Your task to perform on an android device: Before ordering oats from the Flipkart app, I want to know about the ingredients that are used in oats, so view the details of "saffola classic masala oats” for me.
Image 0: 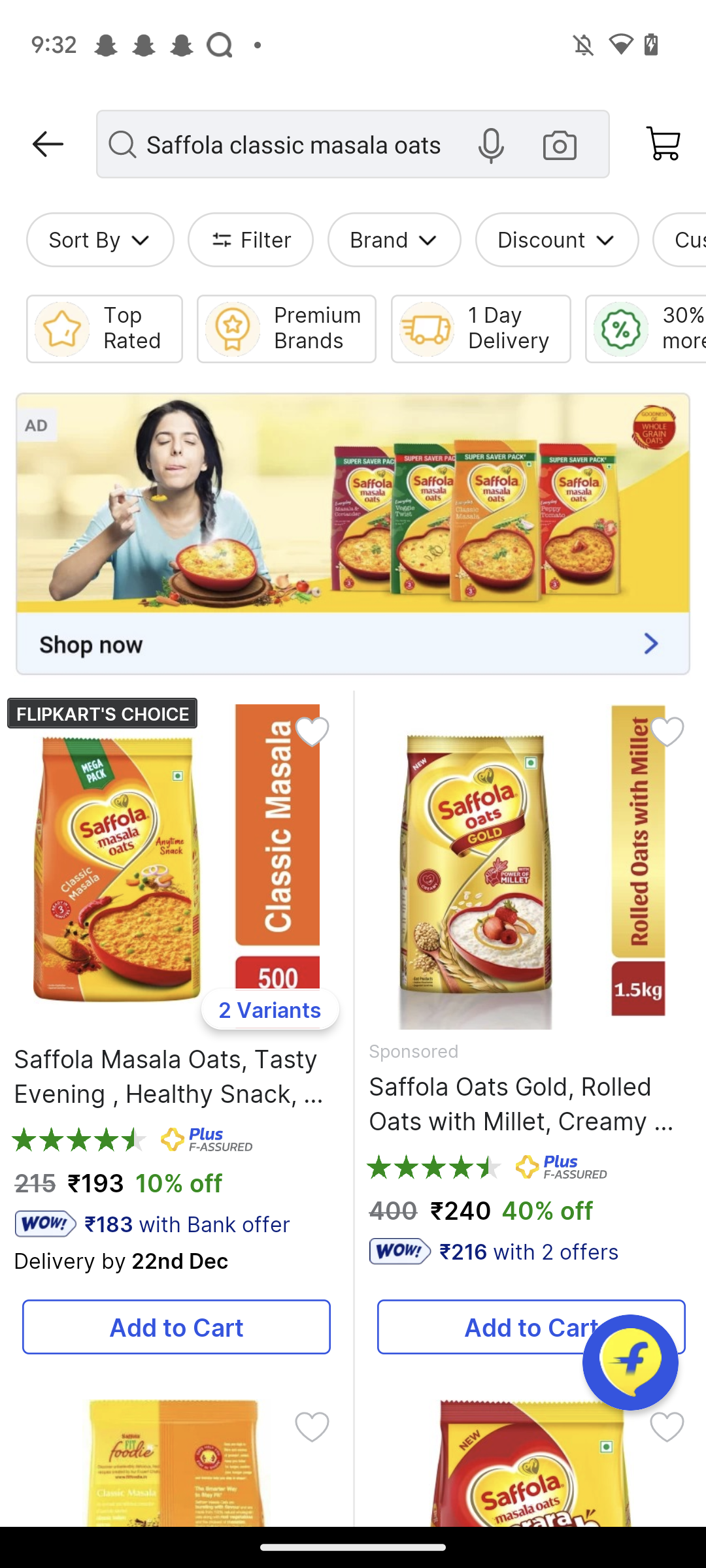
Click on the image of Saffola Classic Masala oats.
Step 0: click (237, 893)
Image 1: 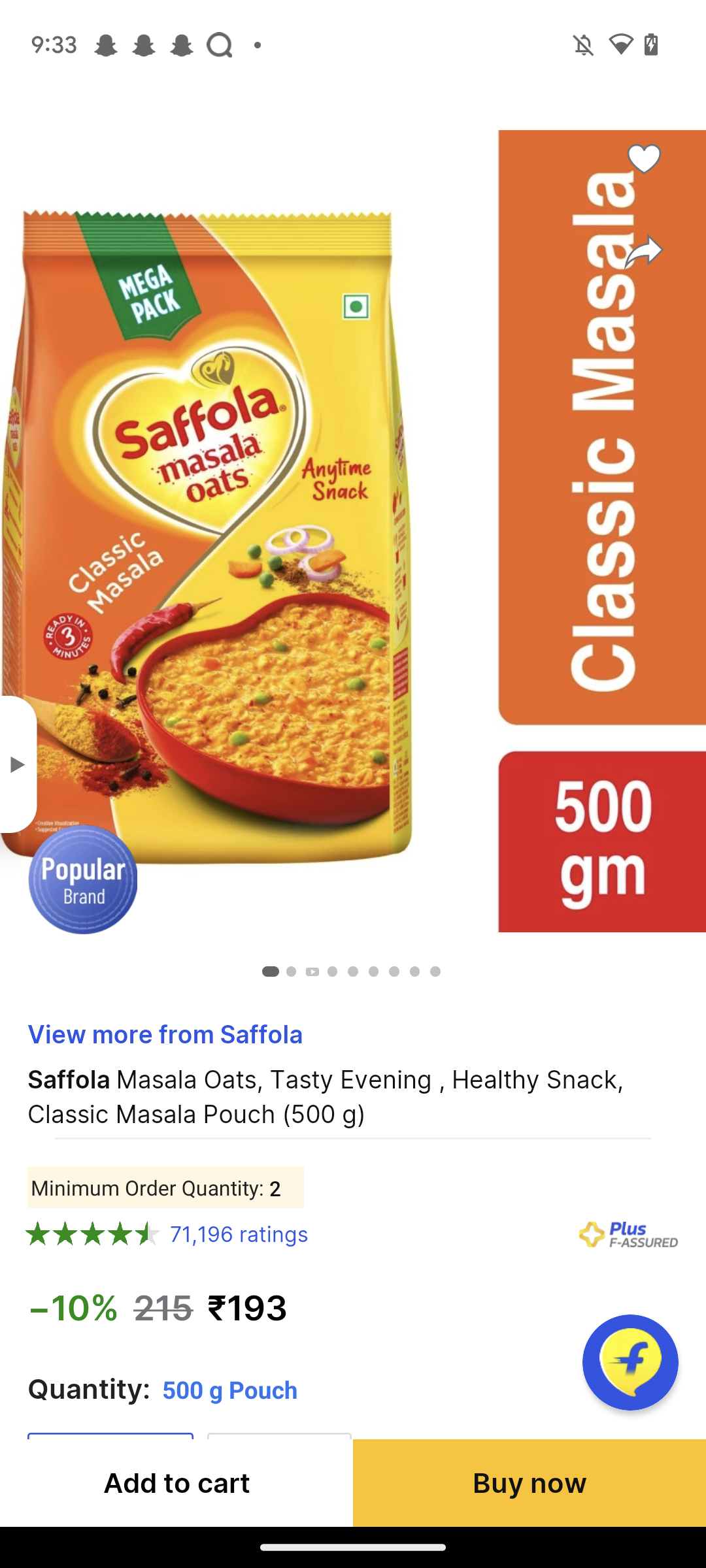
Scroll up
Step 1: scroll down
Image 2: 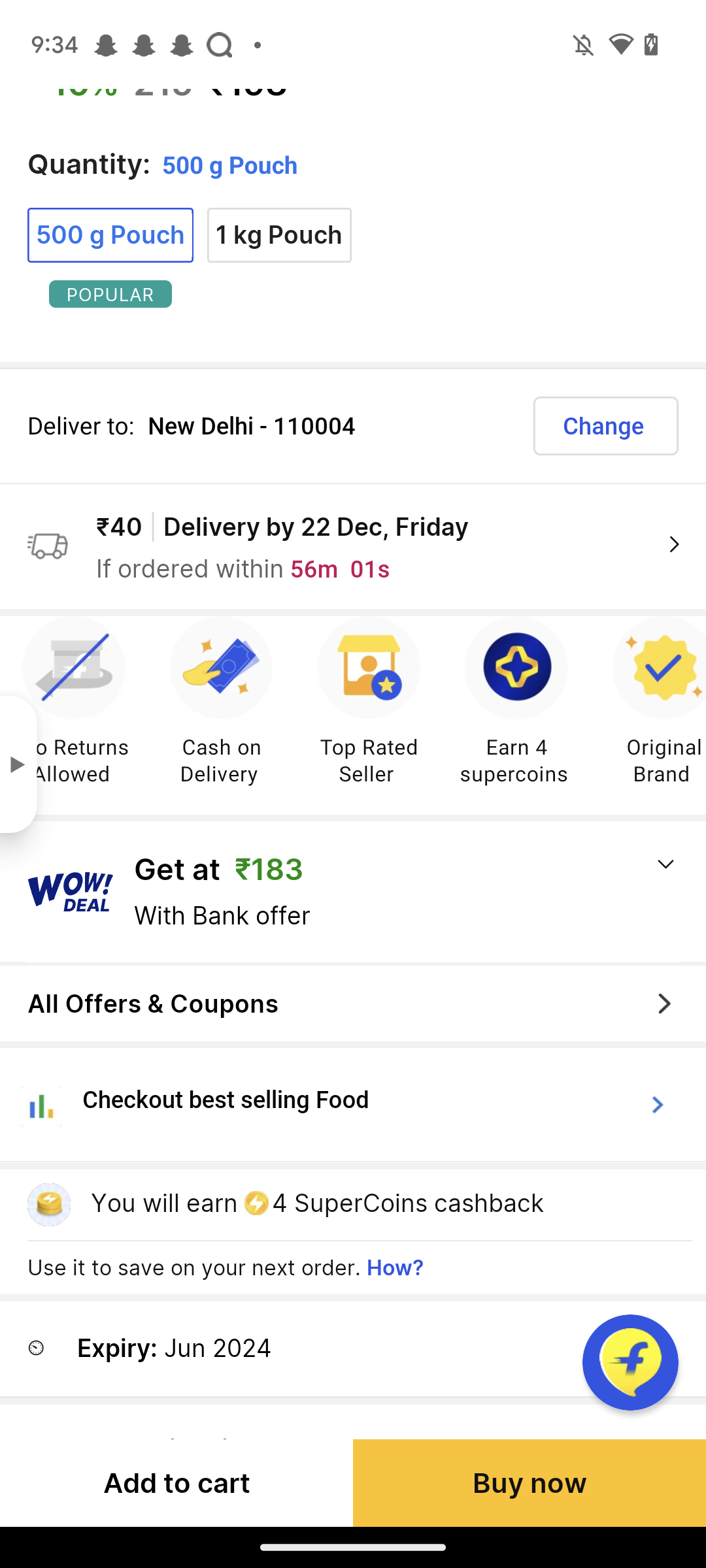
Scroll up
Step 2: scroll down
Image 3: 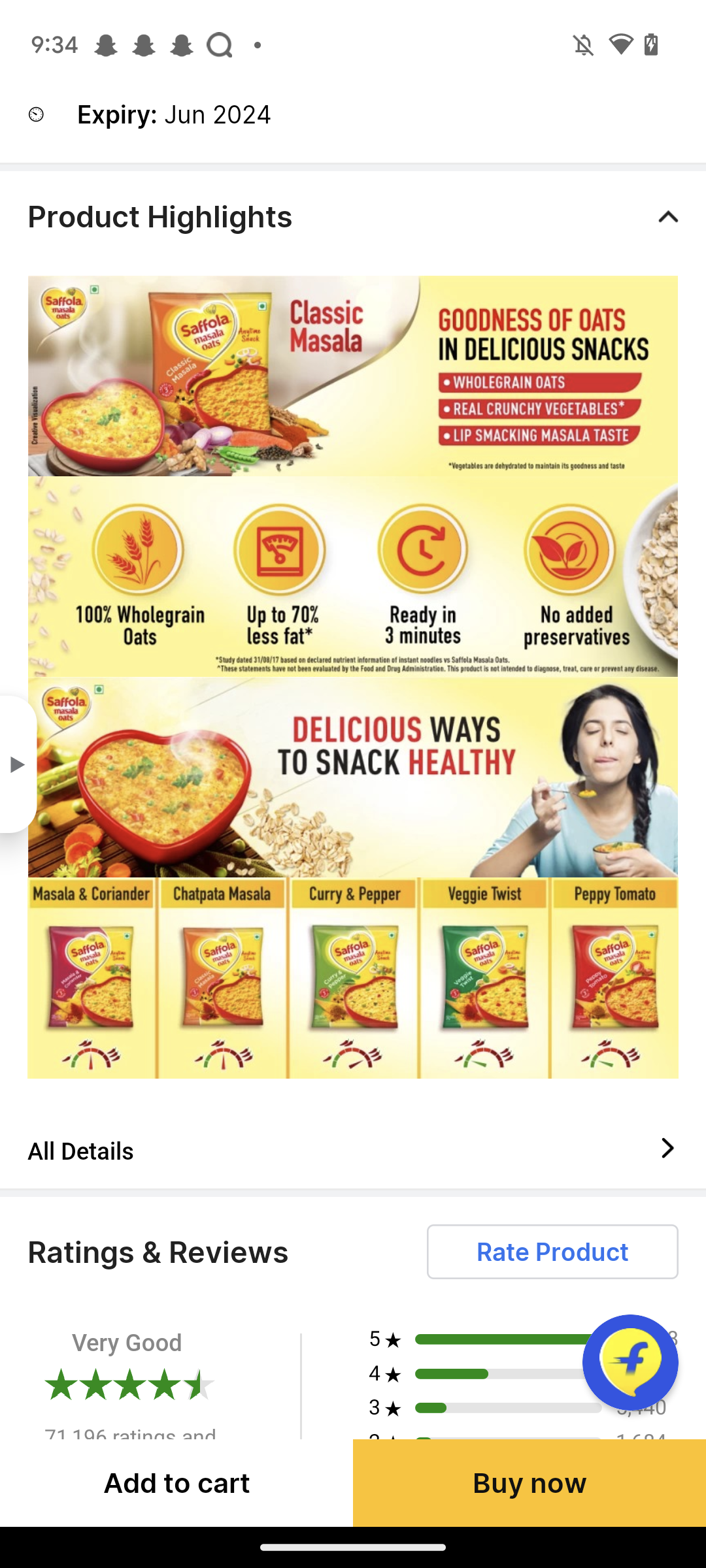
Click on the button All Details.
Step 3: click (94, 1151)